Your task to perform on an android device: In the Mindvalley app, I would like to set a timer for 10 minutes for the secret of the himalaya Meditation  so that I can know when to terminate the session.
Image 0: 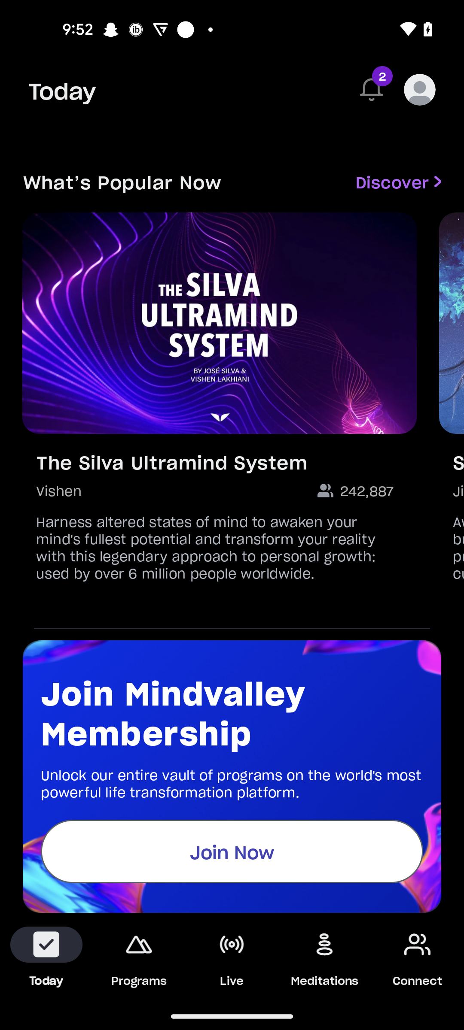
Click on the meditations tab 
Step 0: click (325, 958)
Image 1: 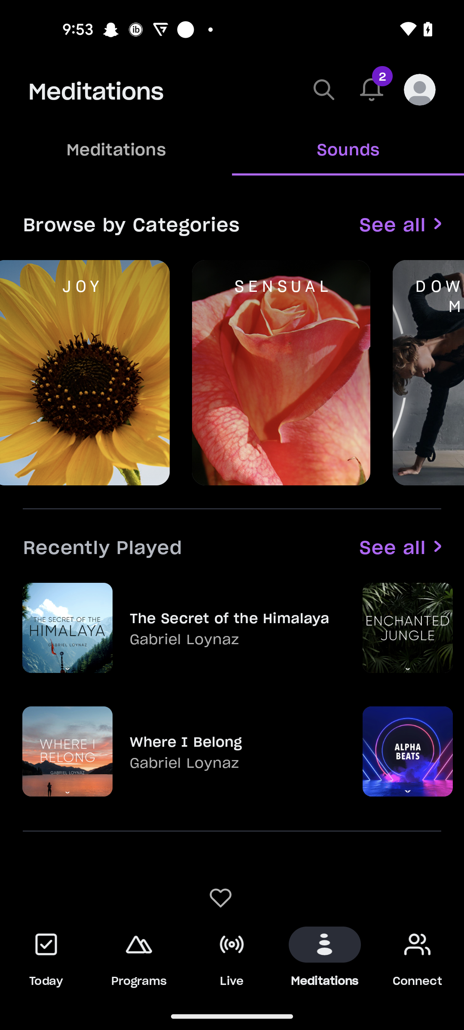
Click on the sensual categories
Step 1: click (281, 373)
Image 2: 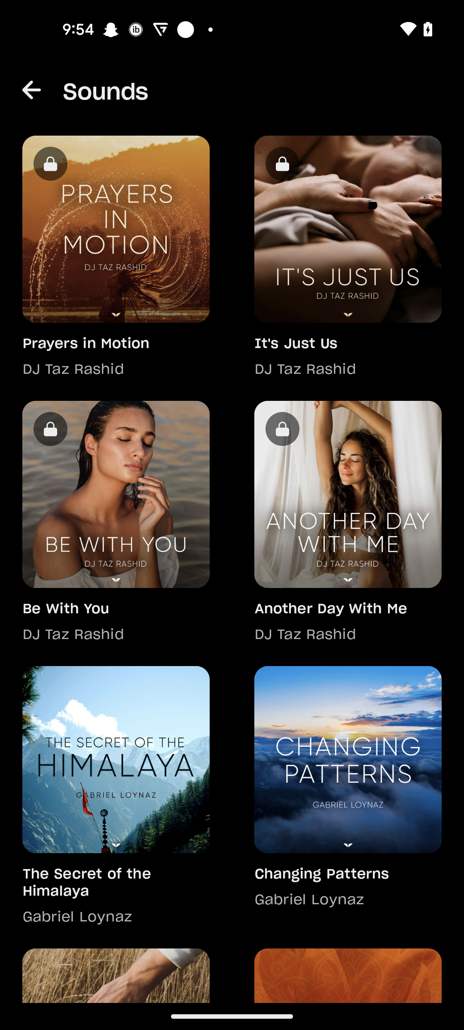
Click on the secret of the himalaya Meditation
Step 2: click (116, 742)
Image 3: 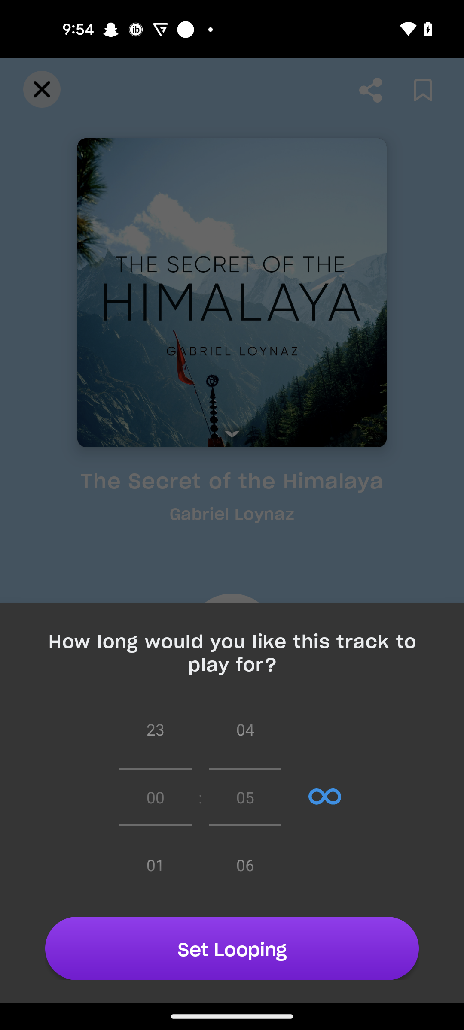
Click on the secret of the himalaya Meditation
Step 3: wait
Image 4: 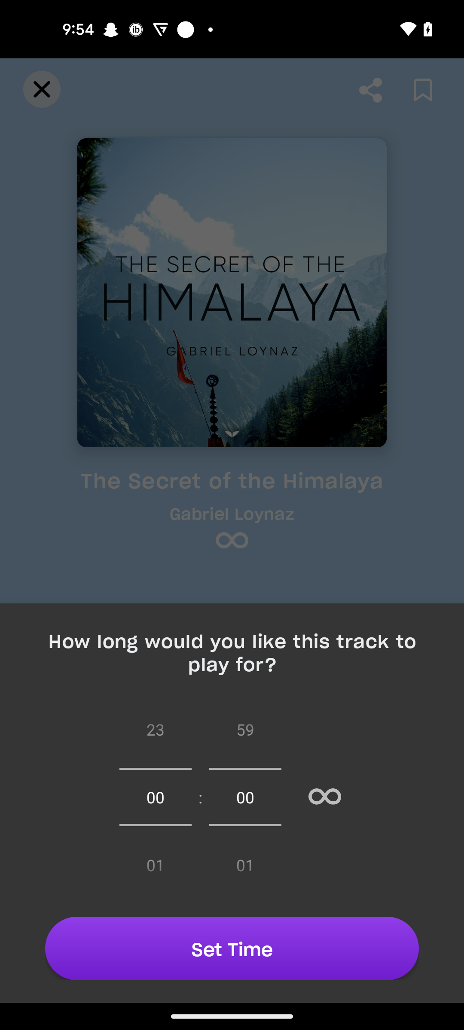
Set the timer for 10 minutes 
Step 4: scroll down
Image 5: 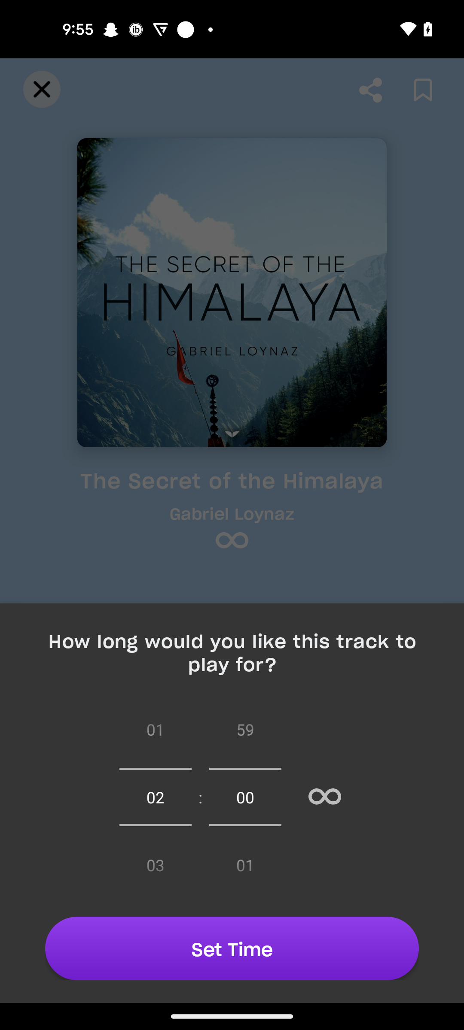
Set the timer for 10 minutes 
Step 5: scroll down
Image 6: 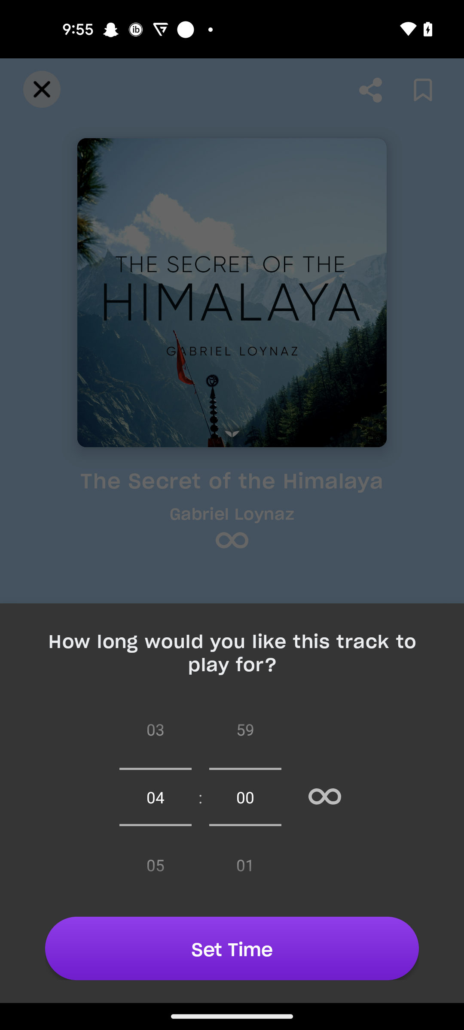
Set the timer for 10 minutes 
Step 6: scroll down
Image 8: 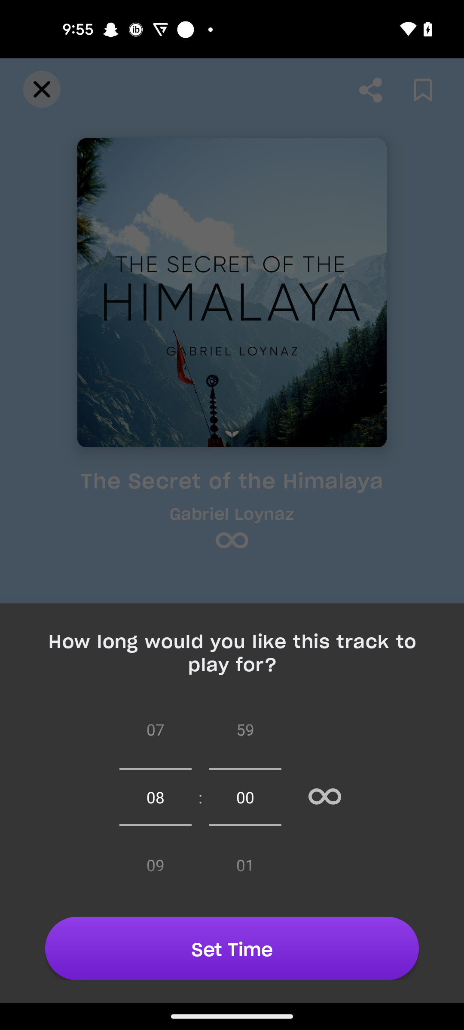
Set the timer for 10 minutes 
Step 8: scroll down